Your task to perform on an android device: I want to verify every reminder I've set up on the Reminder app to see if it's necessary because I can't recall how many of them I've created.
Image 0: 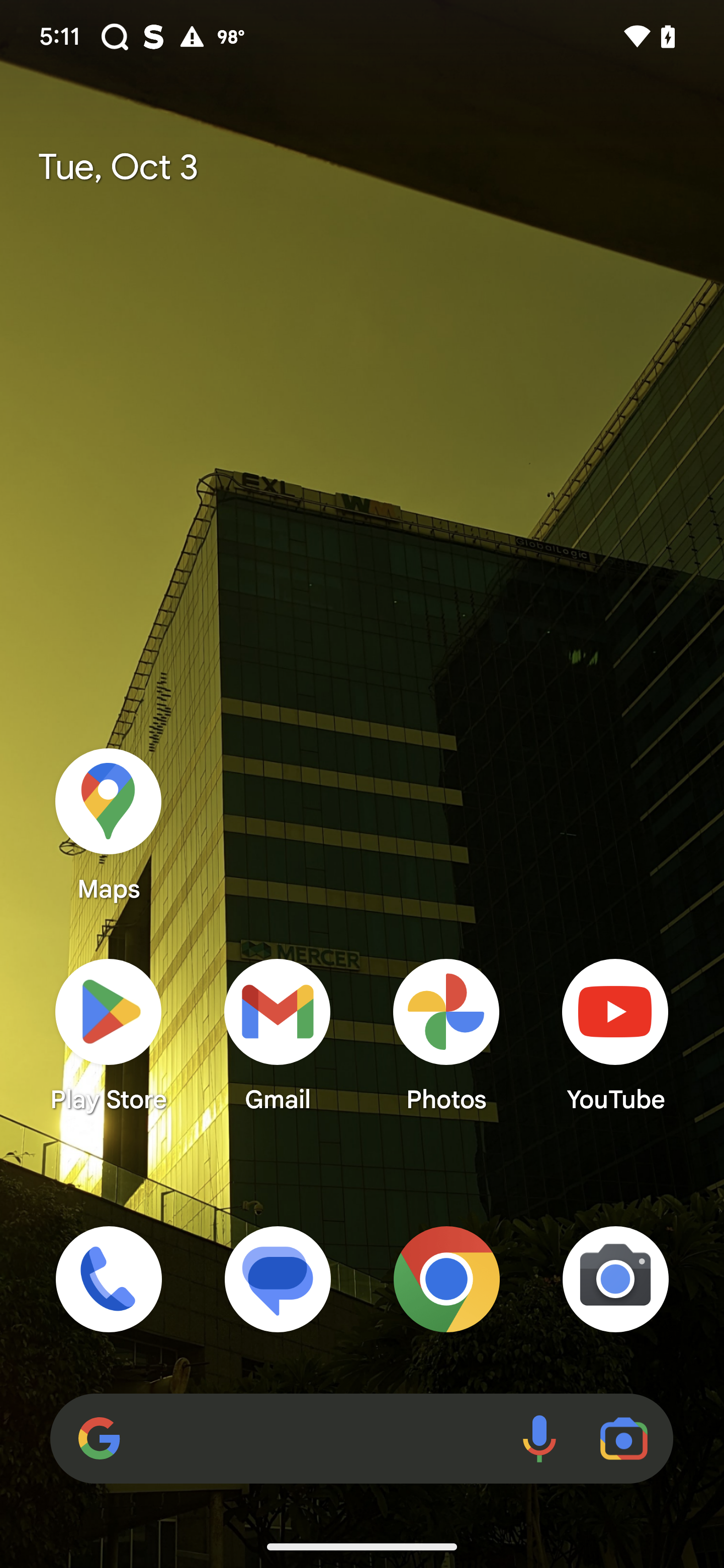
Open just reminder app
Step 0: open app "Just Reminder"